Your task to perform on an android device: I wish to use the smart voice recorder app to capture my child's online class.
Image 0: 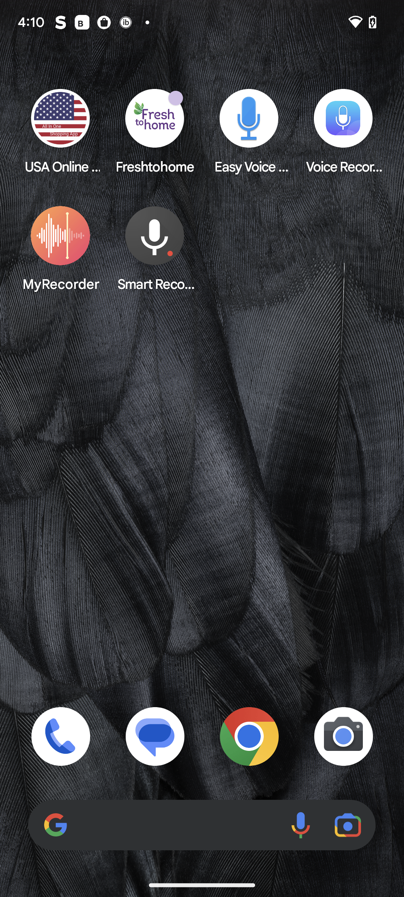
Open the smart voice recorder app.
Step 0: open app "Smart Recorder"
Image 1: 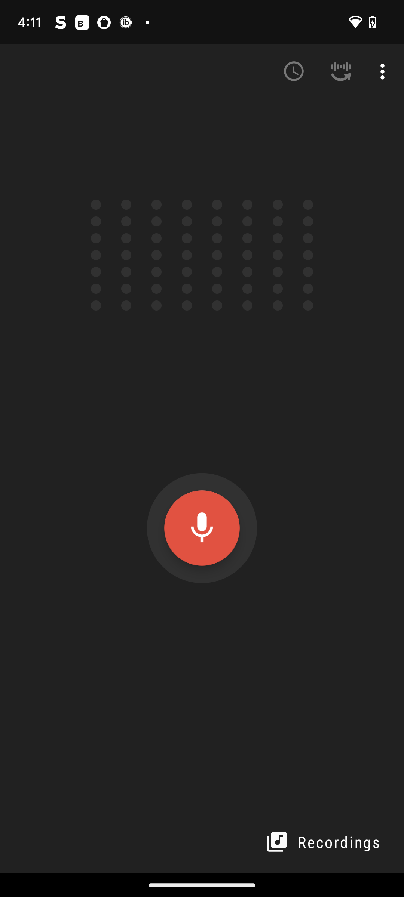
Click on the record button in the middle of the screen.
Step 1: click (202, 528)